Your task to perform on an android device: Move the Riviera Maya 1 photo from My Drive to the favorite places folder to find it easily in the future.
Image 0: 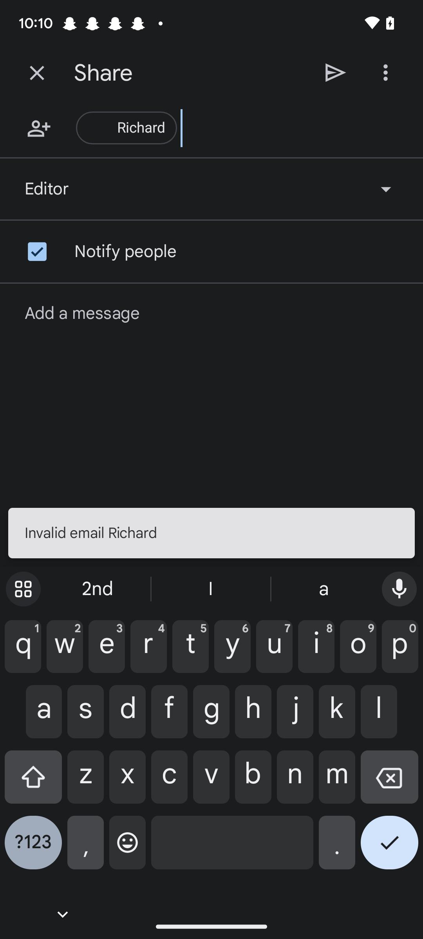
Click on the cross icon at the top left corner of the screen.
Step 0: click (37, 73)
Image 2: 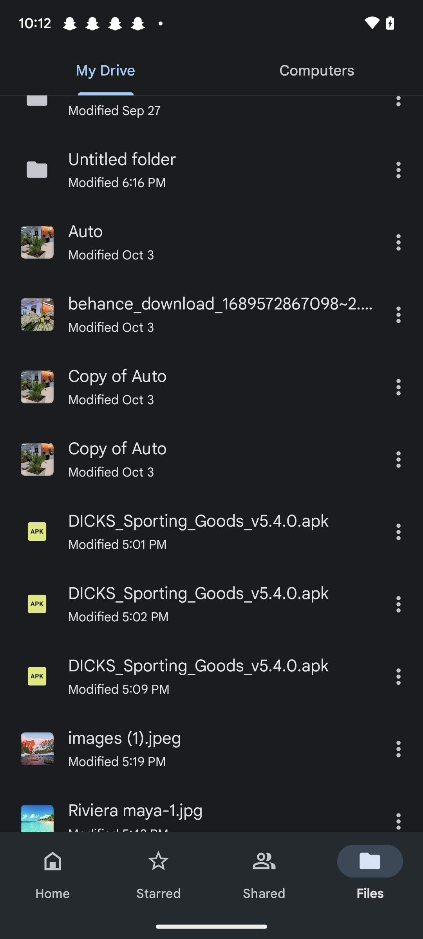
Scroll up
Step 2: scroll down
Image 3: 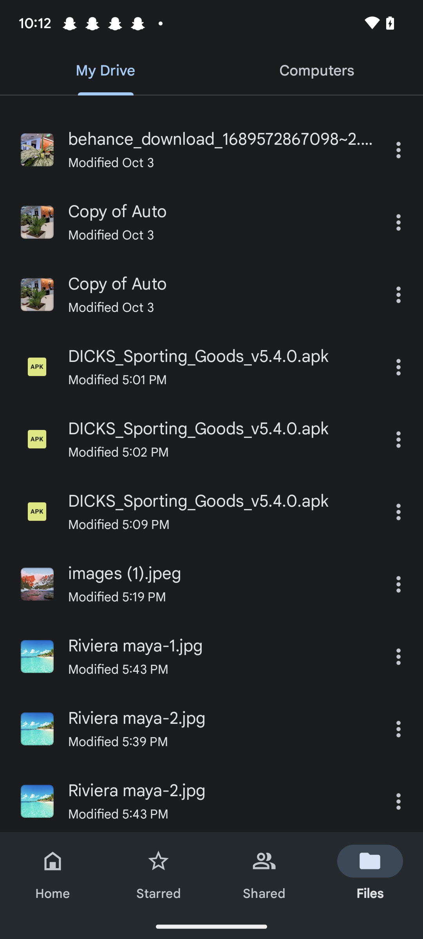
Click on the eighth ellipsis icon on the right side of the screen.
Step 3: click (398, 656)
Image 4: 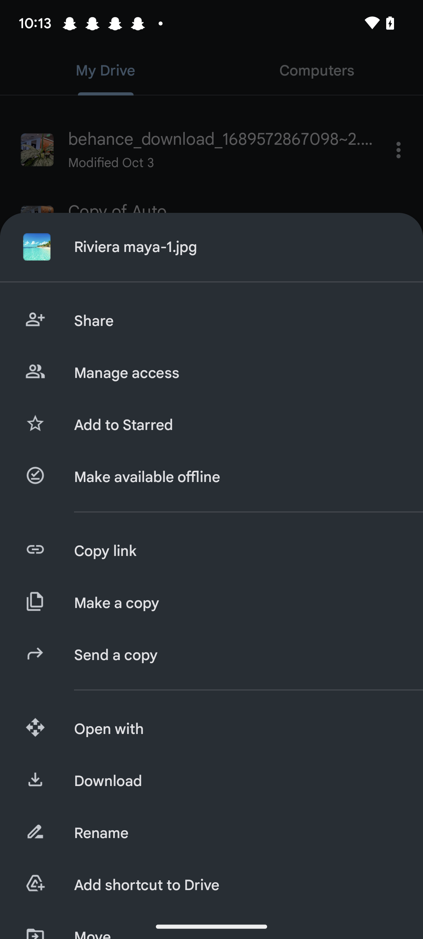
Scroll up
Step 4: scroll down
Image 5: 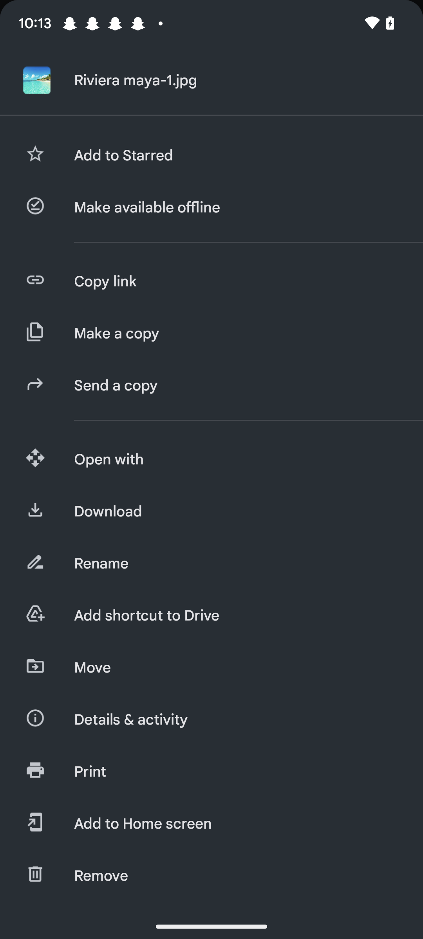
Click on the Move option on the left side of the screen.
Step 5: click (236, 667)
Image 6: 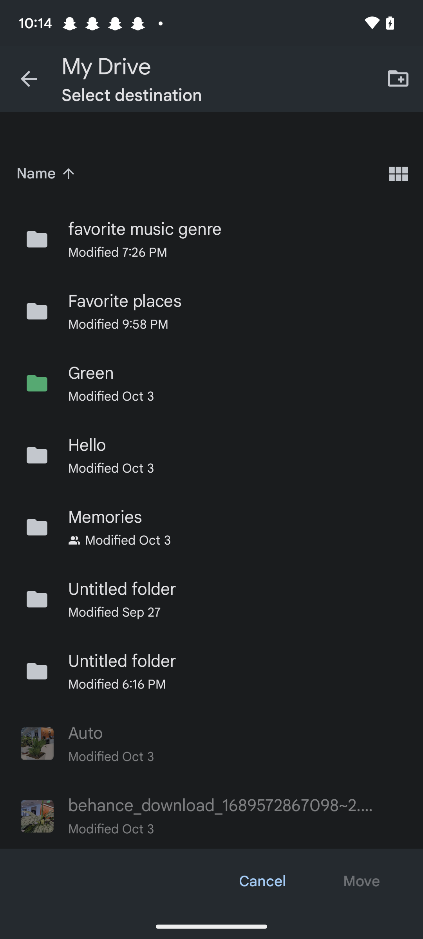
Click on the second option in the list.
Step 6: click (143, 314)
Image 7: 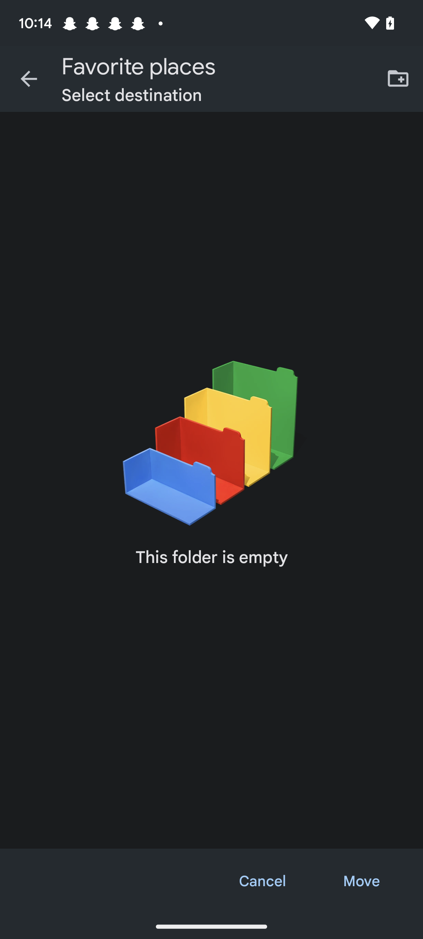
Click on the Move option at the bottom right corner of the screen.
Step 7: click (361, 881)